Your task to perform on an android device: To free up additional space, I must download the fynplantguide-web.pdf file from Google Drive.
Image 1: 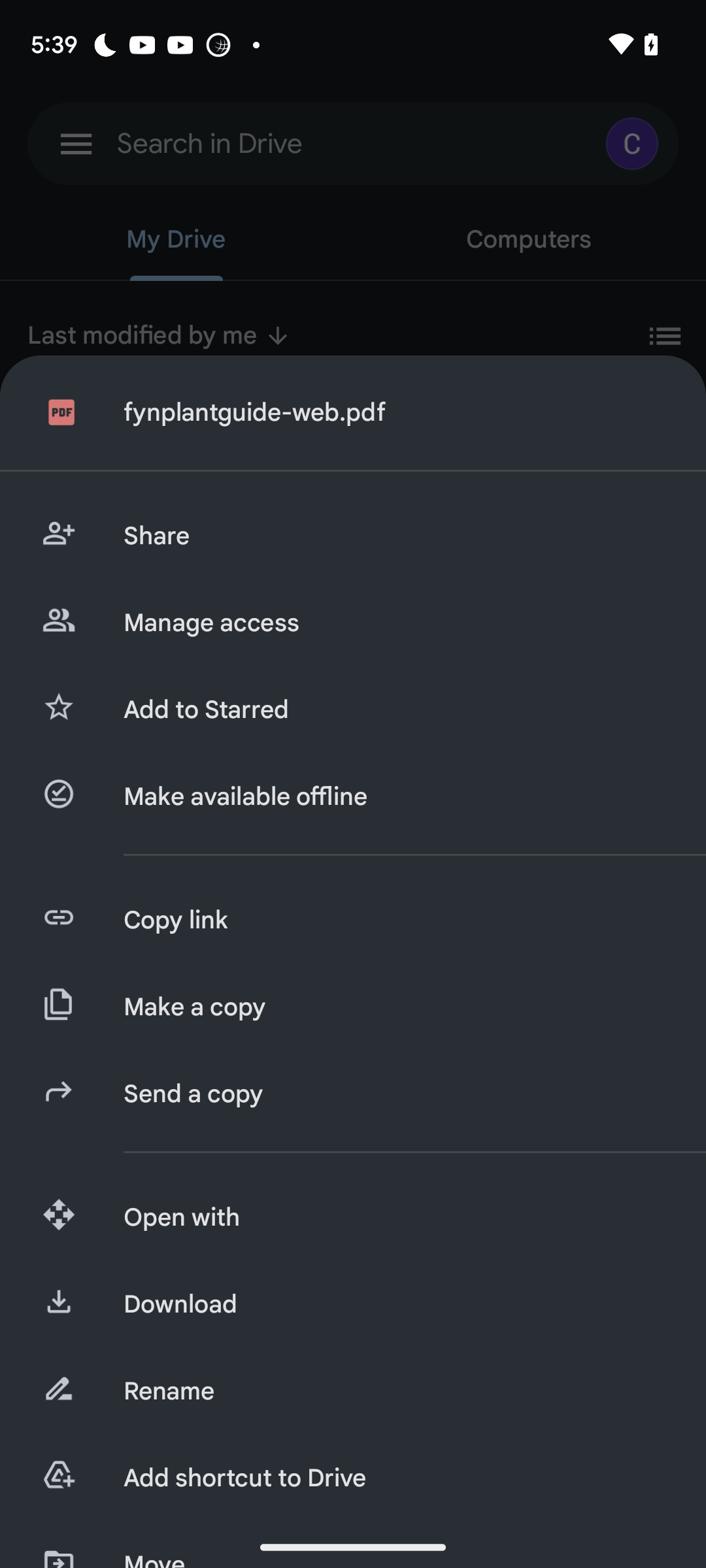
Click on download option
Step 1: click (394, 1304)